Your task to perform on an android device: I want to make a new Slides in the presentations app with an All for you can see your future related yoga session  template presentation for the school meeting in the presentation app.
Image 0: 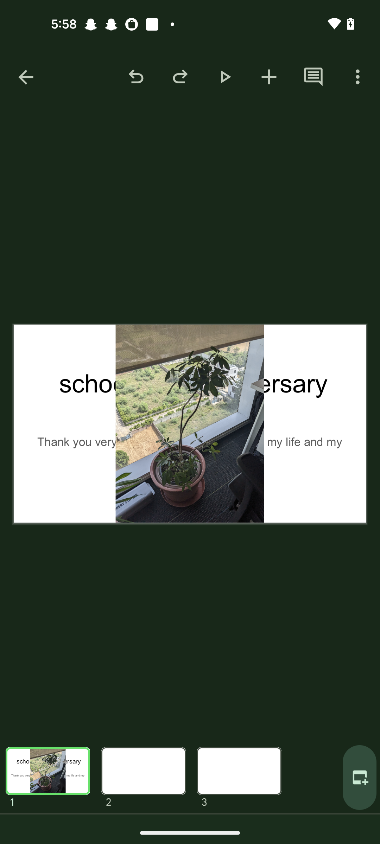
open the presentation app.
Step 0: open app "Presentations"
Image 1: 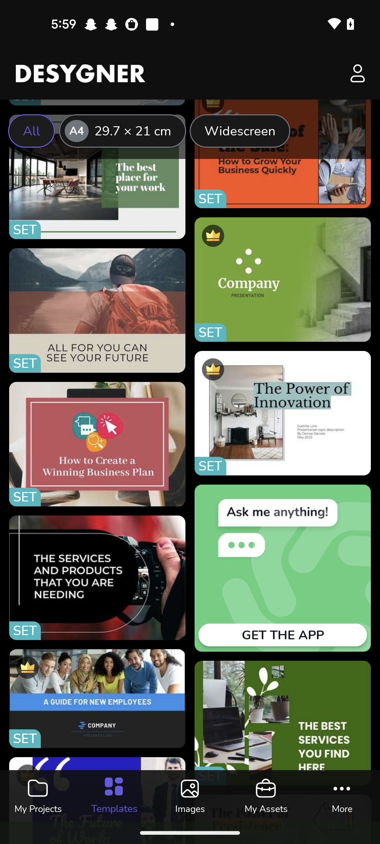
Click on the All for you can see your future  template
Step 1: click (190, 472)
Image 2: 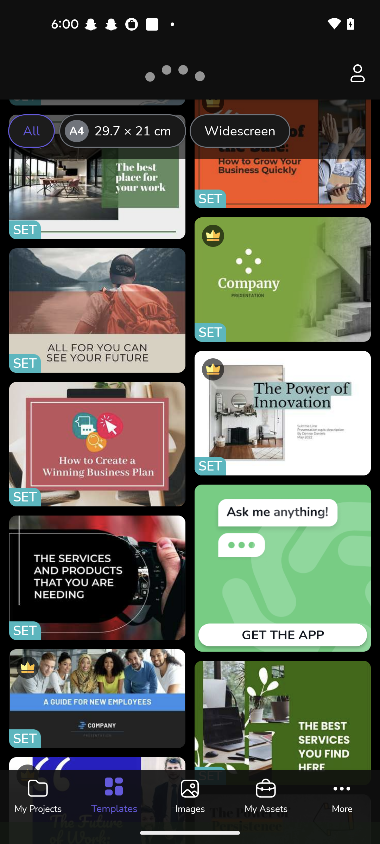
Click on the All for you can see your future  template
Step 2: wait
Image 3: 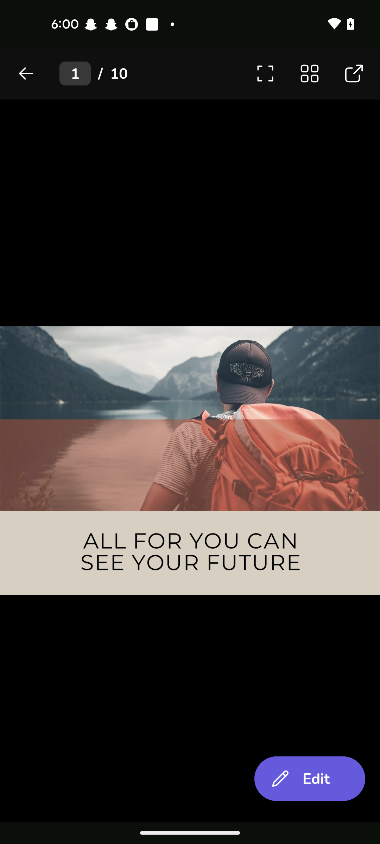
Click on the Edit icon at the bottom right corner of the screen 
Step 3: click (310, 778)